Your task to perform on an android device: I want to view more specific information about the train's arrival and departure hours, services, and itinerary on the Amtrak app.
Image 0: 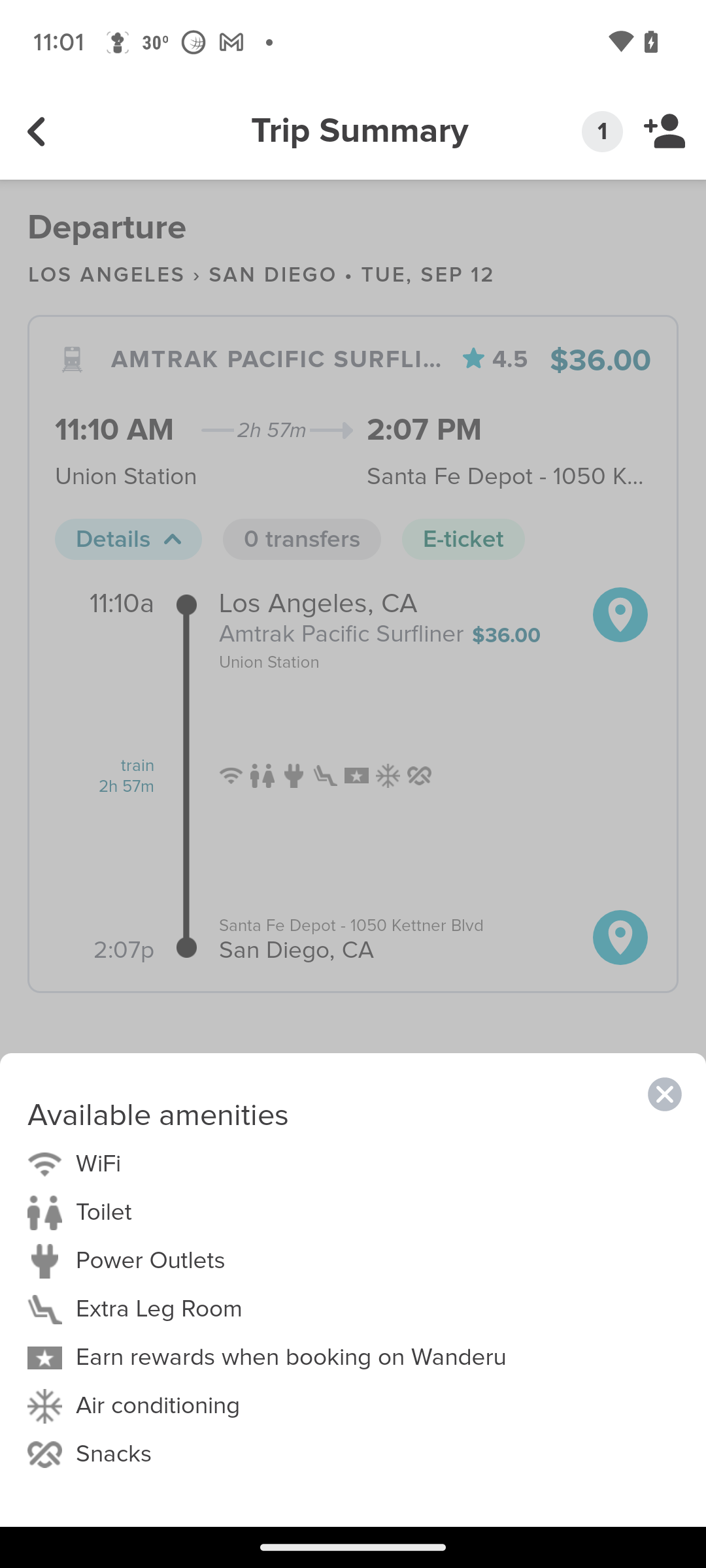
Open the Amtrak app
Step 0: open app "Amtrak"
Image 1: 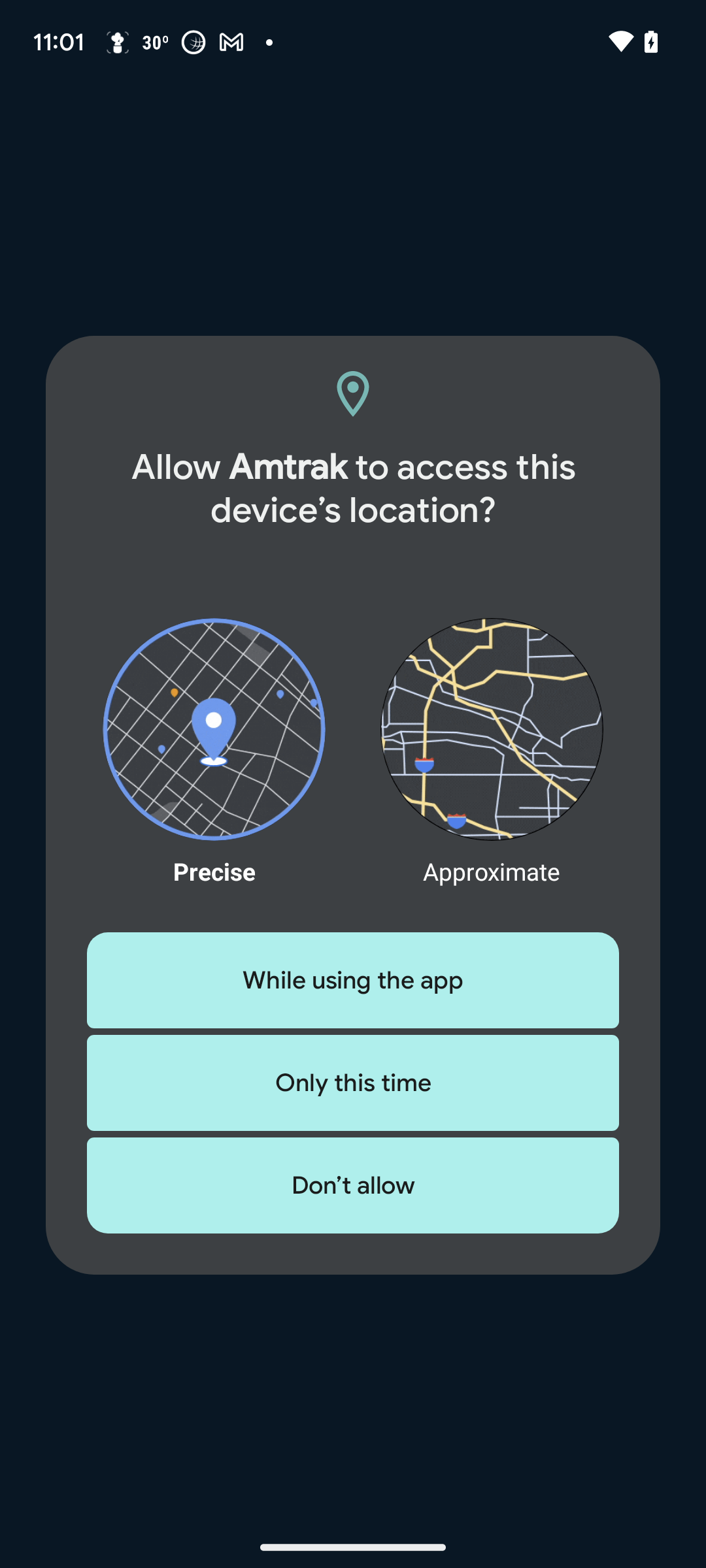
Open the Amtrak app
Step 1: wait
Image 2: 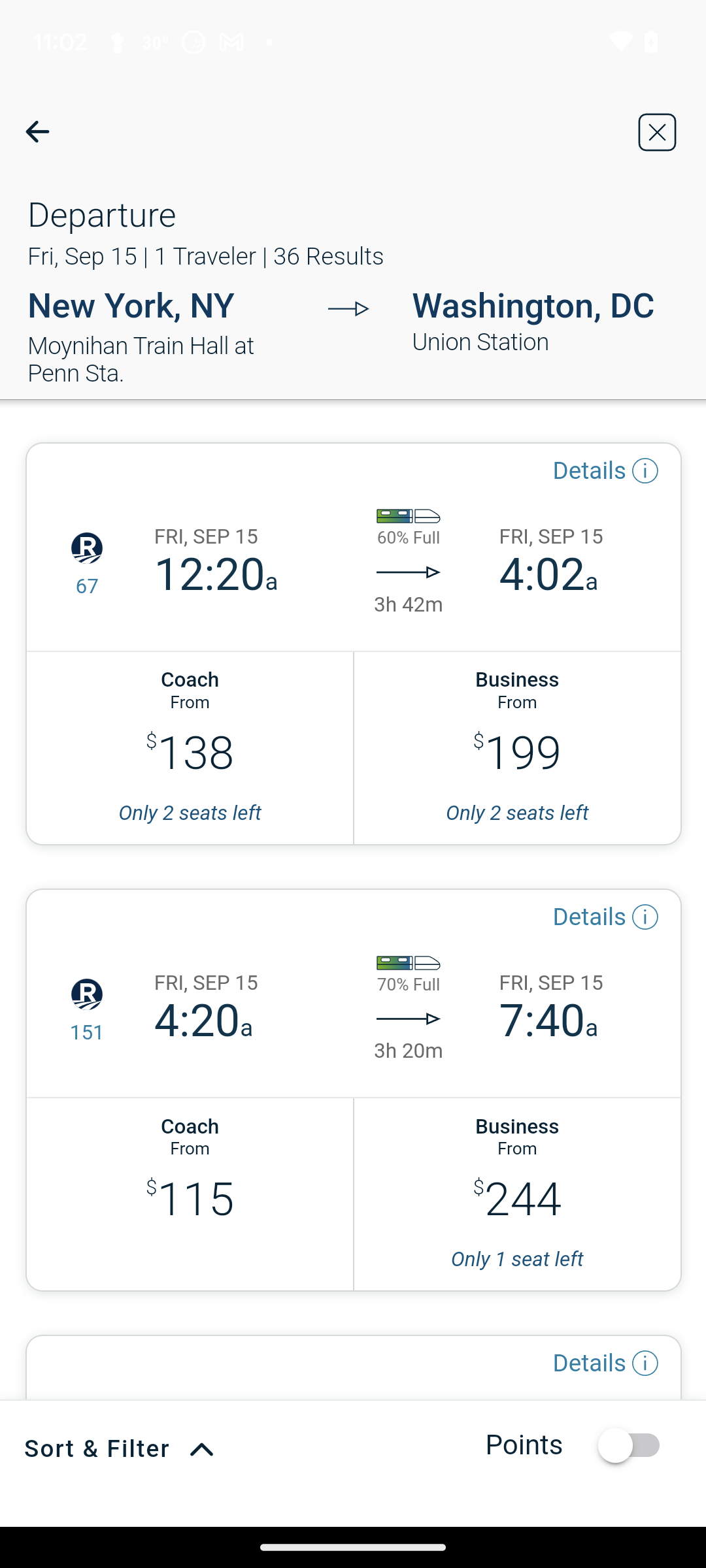
Click on the details for the first suggested train
Step 2: click (353, 547)
Image 3: 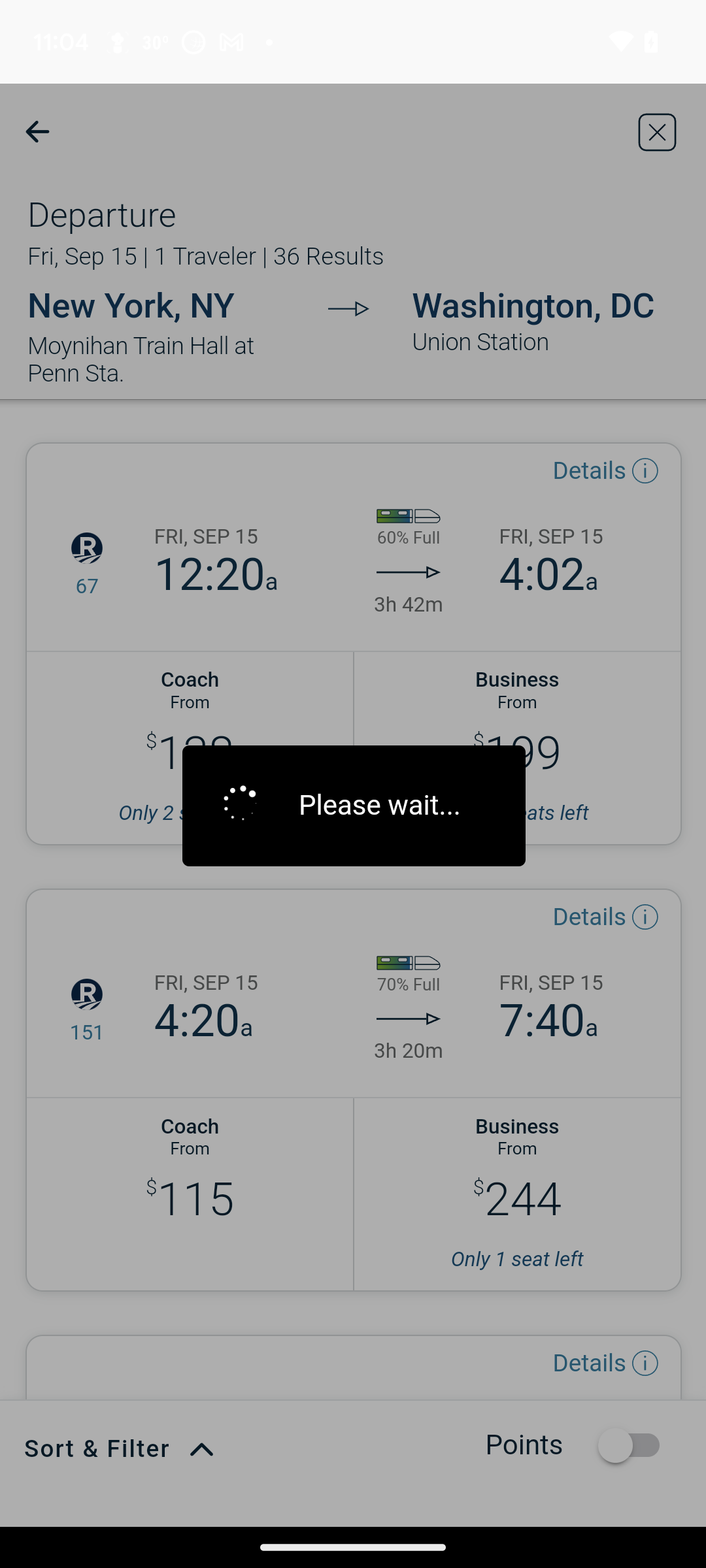
Click on the details for the first suggested train
Step 3: wait